Your task to perform on an android device: Write a review "Awesome Dish" for Egyptian Whole grilled fish so that others get inspired, try it, and enjoy it.
Image 0: 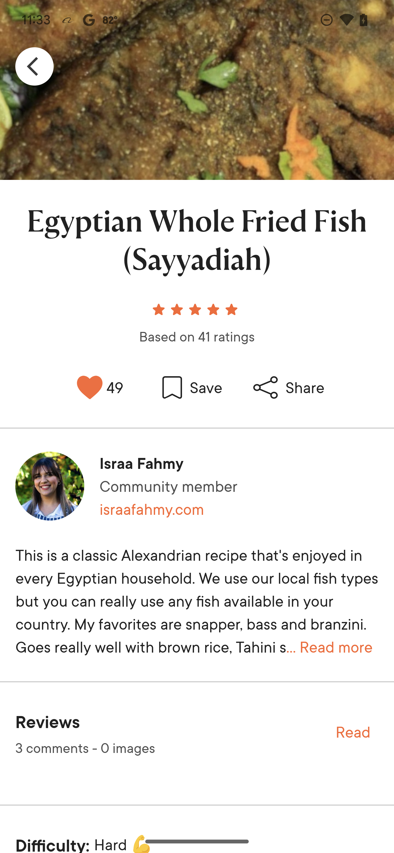
Click on the rating 
Step 0: click (197, 325)
Image 1: 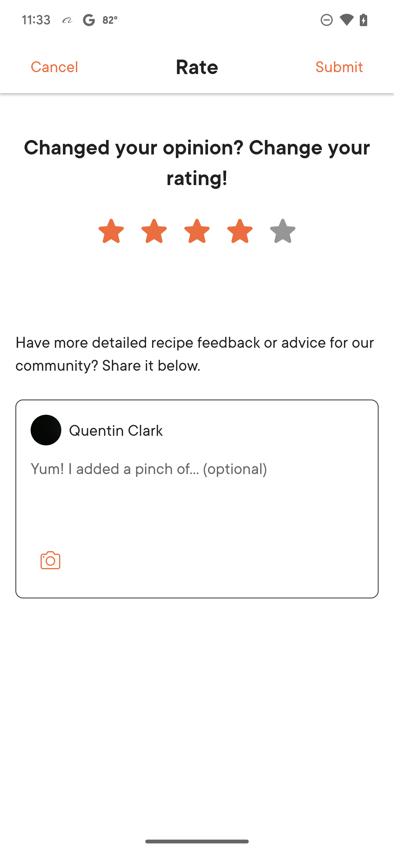
Type Awesome Dish in the comment section
Step 1: type "Awesome Dish"
Image 2: 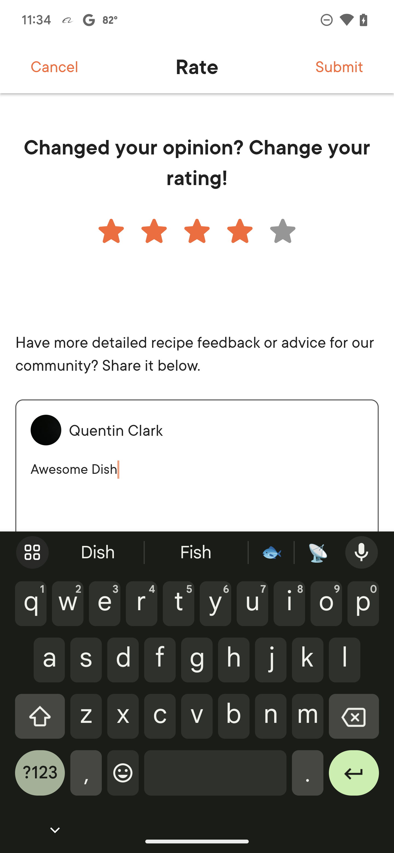
Click on the submit button
Step 2: click (339, 66)